Your task to perform on an android device: Share the "Employment Fair Survey" Form with my friend Natalie Larson on her Gmail ID, natalie.larson1998@gmail.com.
Image 0: 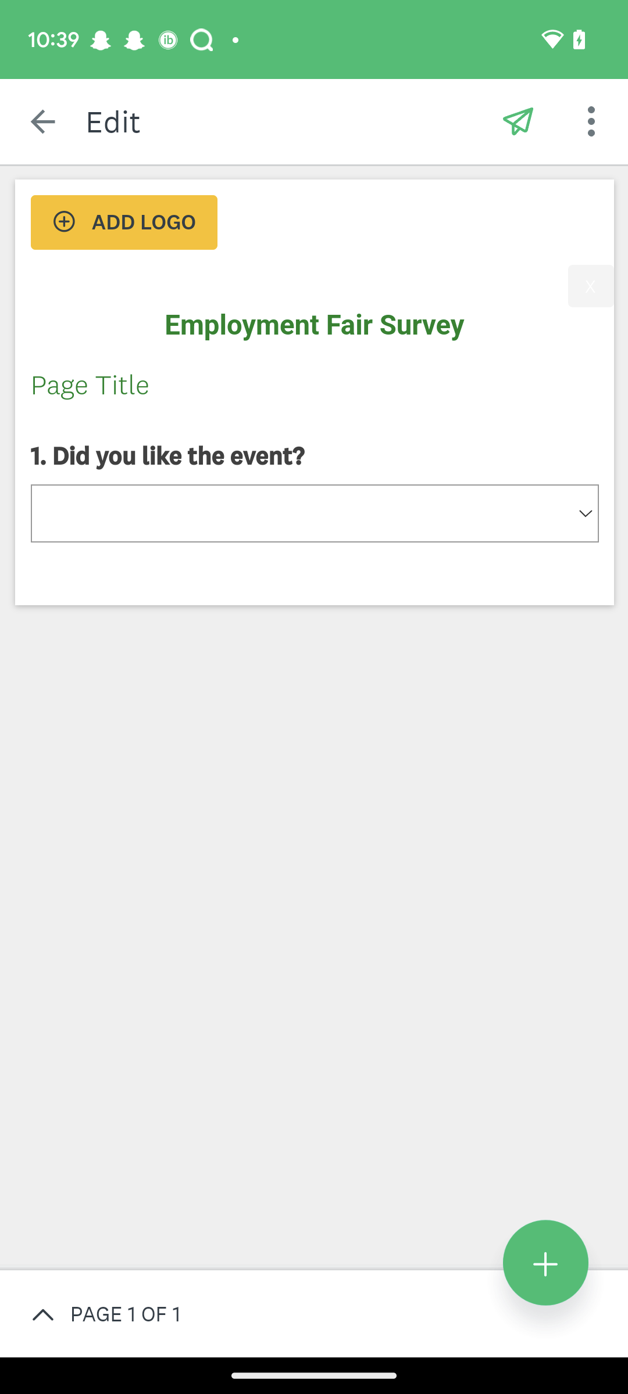
Click on the send icon at the top
Step 0: click (518, 121)
Image 1: 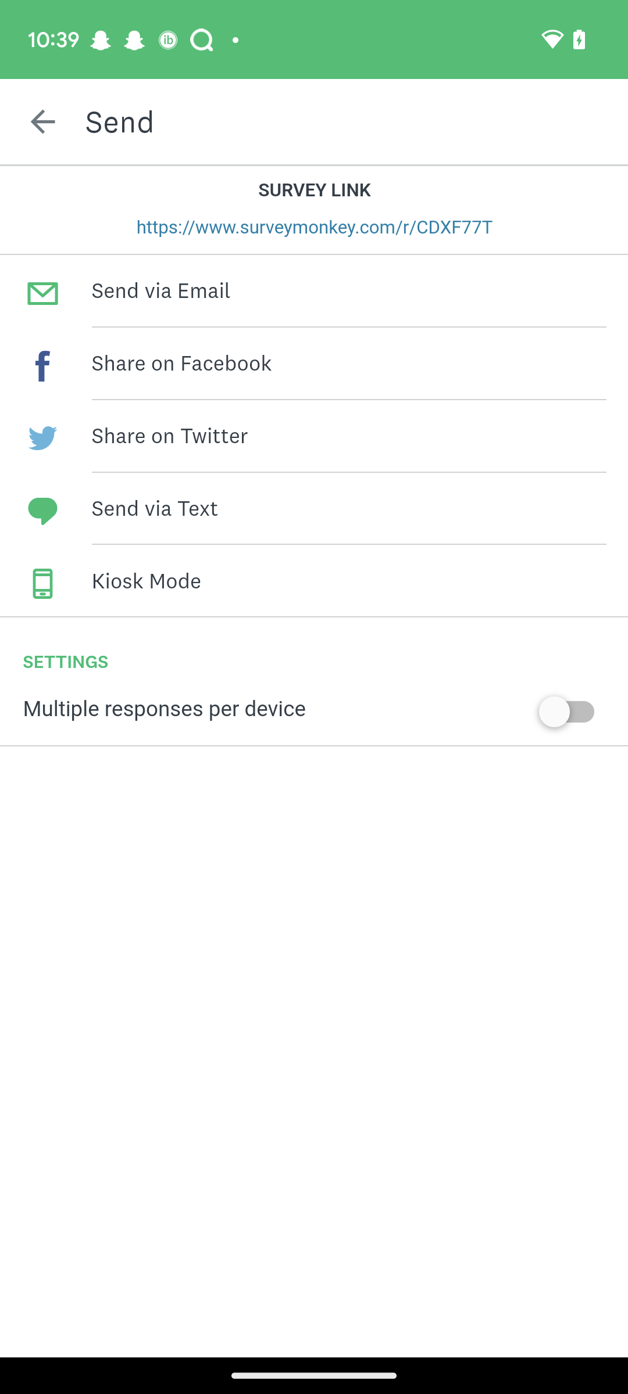
Click on the option "Send via Email.
Step 1: click (348, 291)
Image 2: 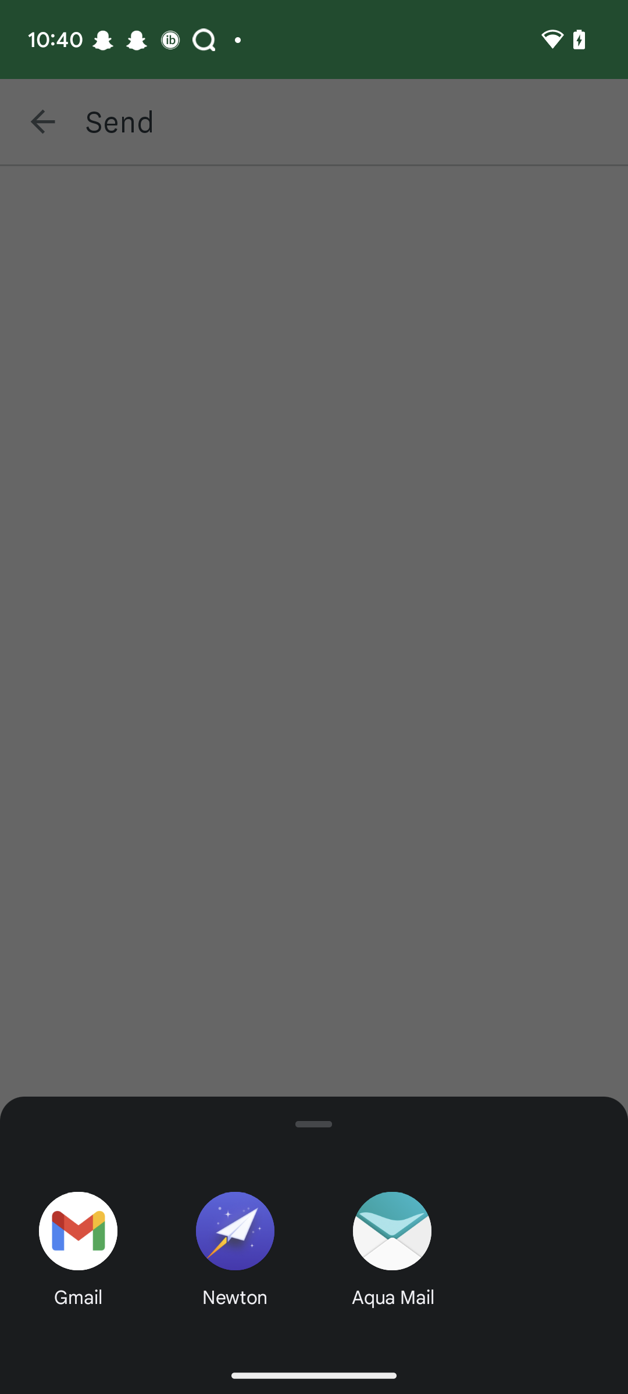
Click on the Gmail tab at the bottom left corner.
Step 2: click (74, 1240)
Image 3: 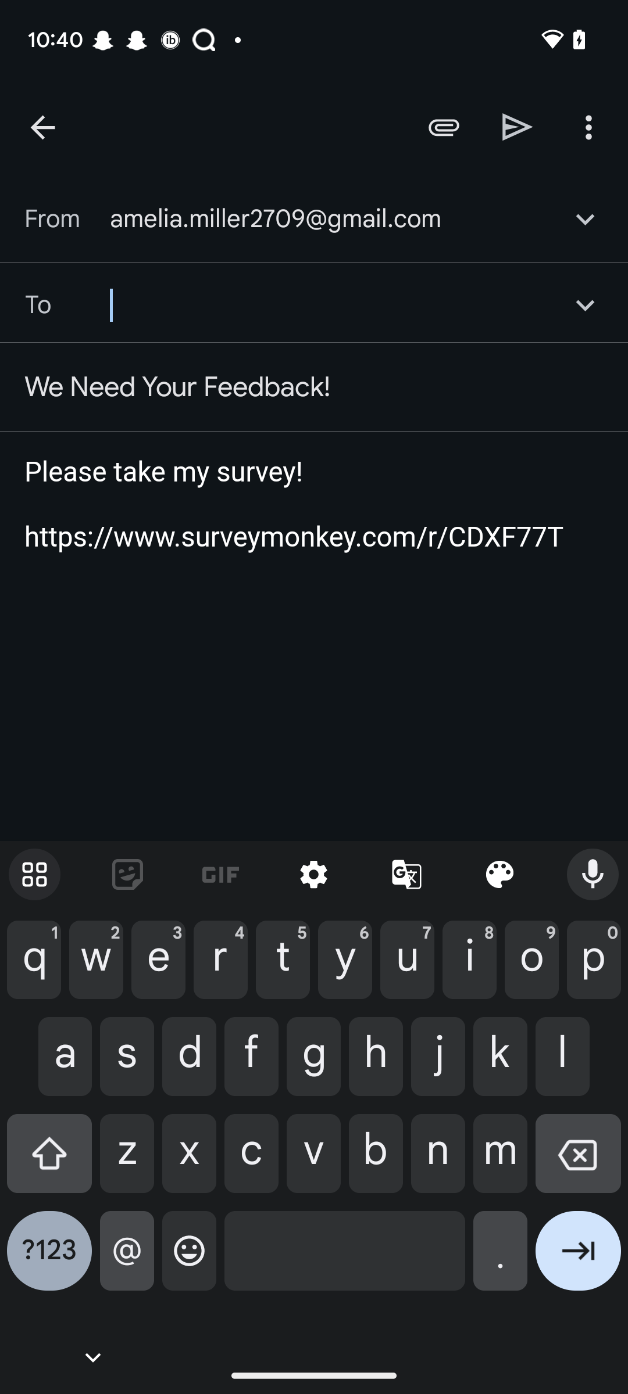
Type id-natalie.larson1998@gmail.com in the second input box.
Step 3: type "natalie.larson1998@gmail.com"
Image 4: 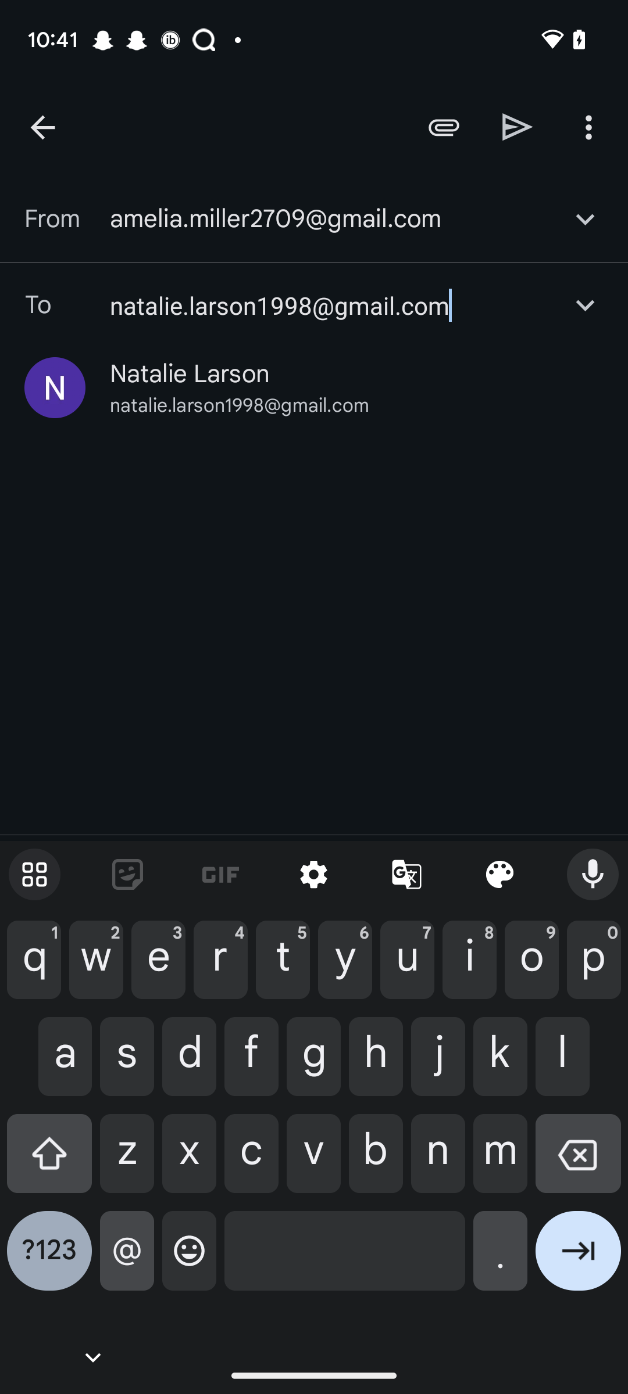
Click on the send icon at the top right.
Step 4: click (518, 127)